Your task to perform on an android device: In the Make My Trip app, Search for Majestic City Retreat Hotel in Dubai. From September 15, 2023, to September 20, 2023
Image 0: 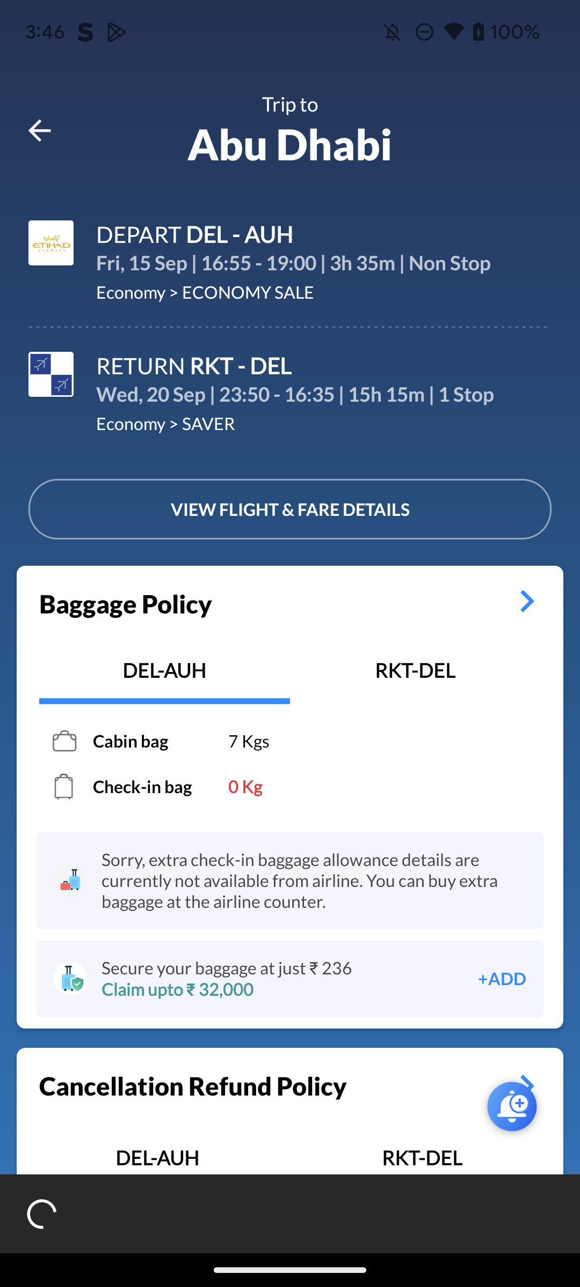
Go back to the previous screen
Step 0: press back button
Image 1: 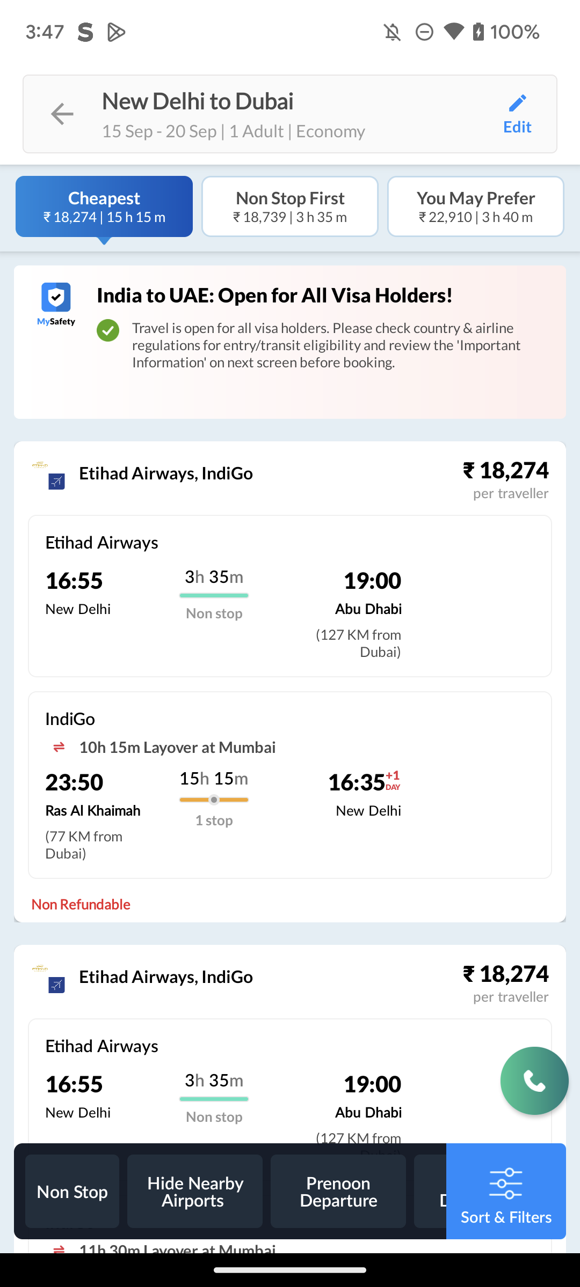
Go back to the previous screen
Step 1: press back button
Image 2: 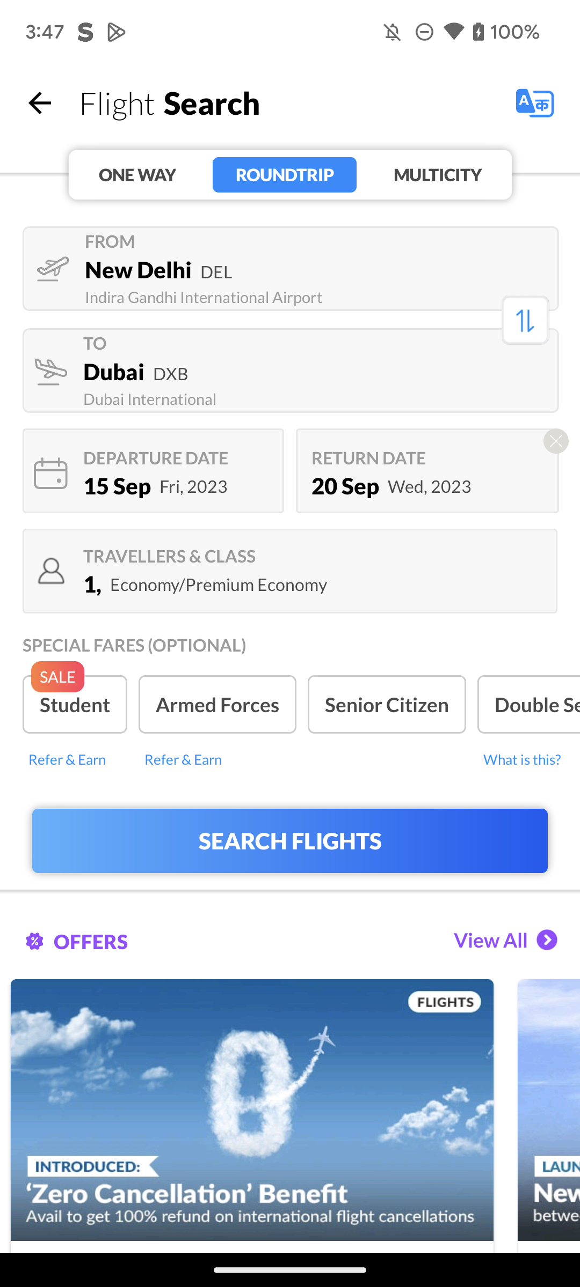
Go back to the previous screen
Step 2: press back button
Image 3: 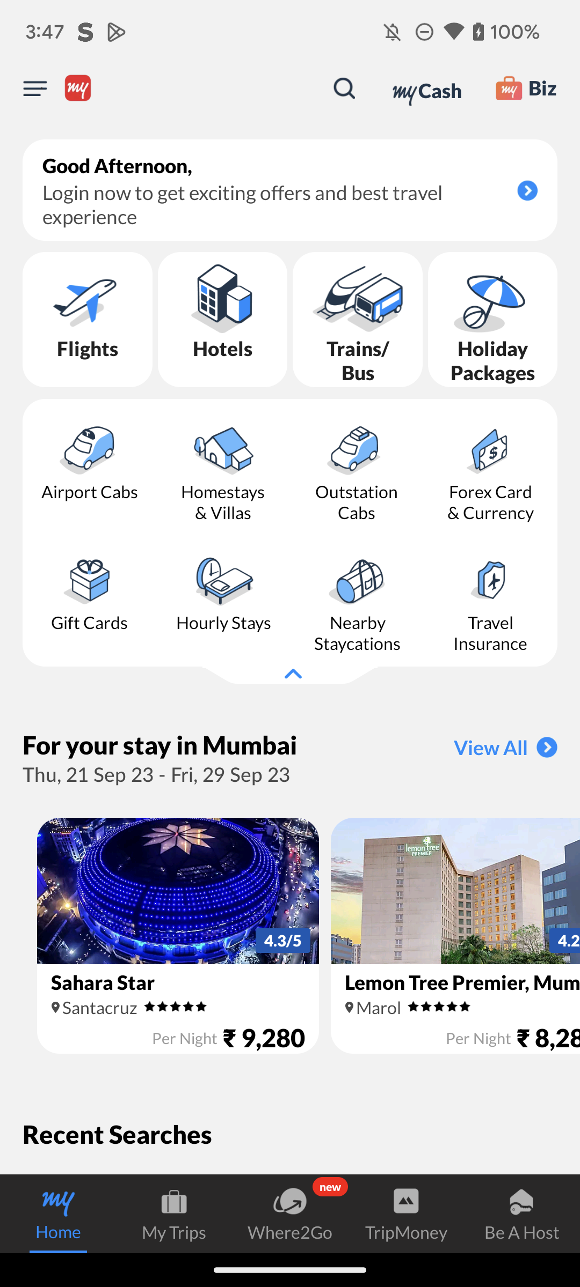
Click on the Hotels icon 
Step 3: click (222, 320)
Image 5: 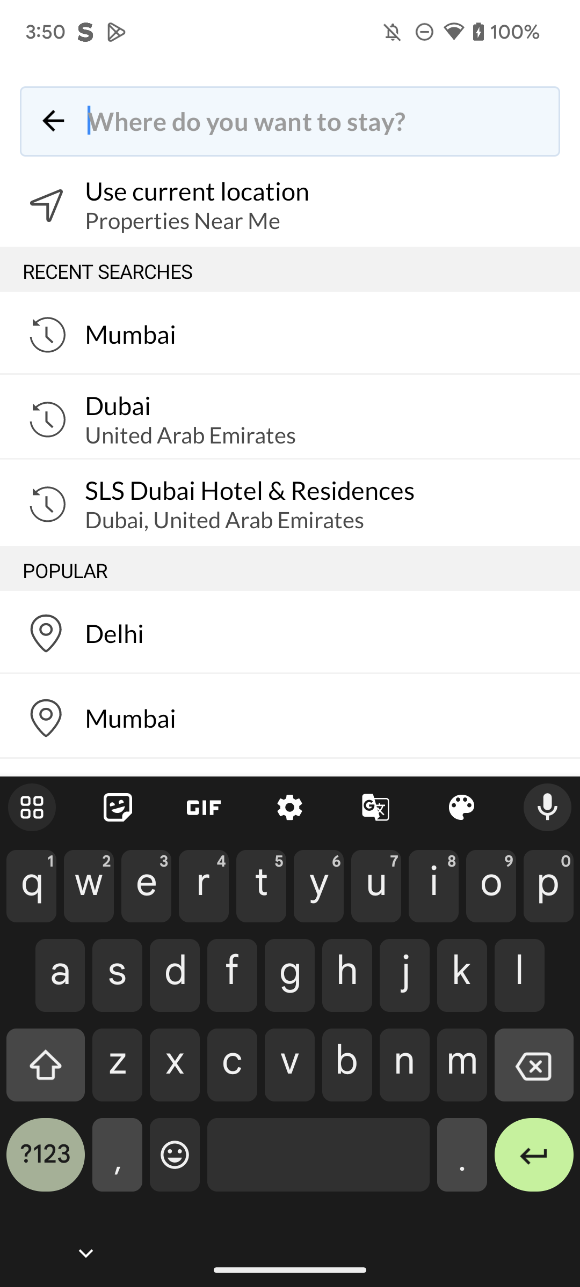
Type "Dubai" in the search bar
Step 5: type "Dubai"
Image 6: 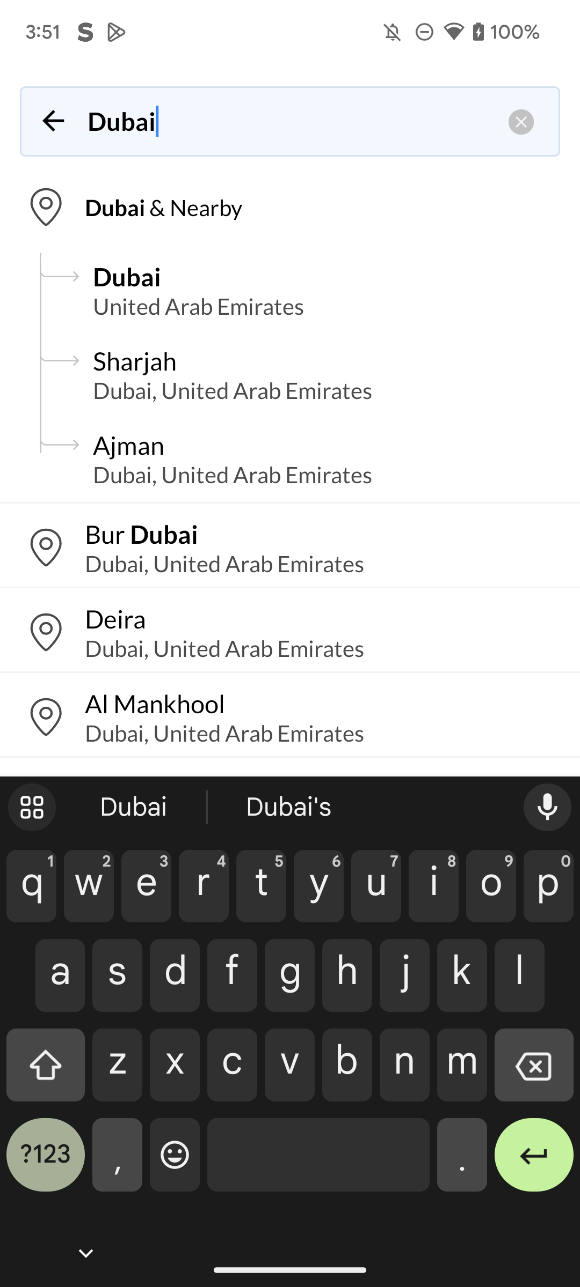
Click on the Dubai, United Arab Emirates, showing in the suggestion
Step 6: click (214, 301)
Image 7: 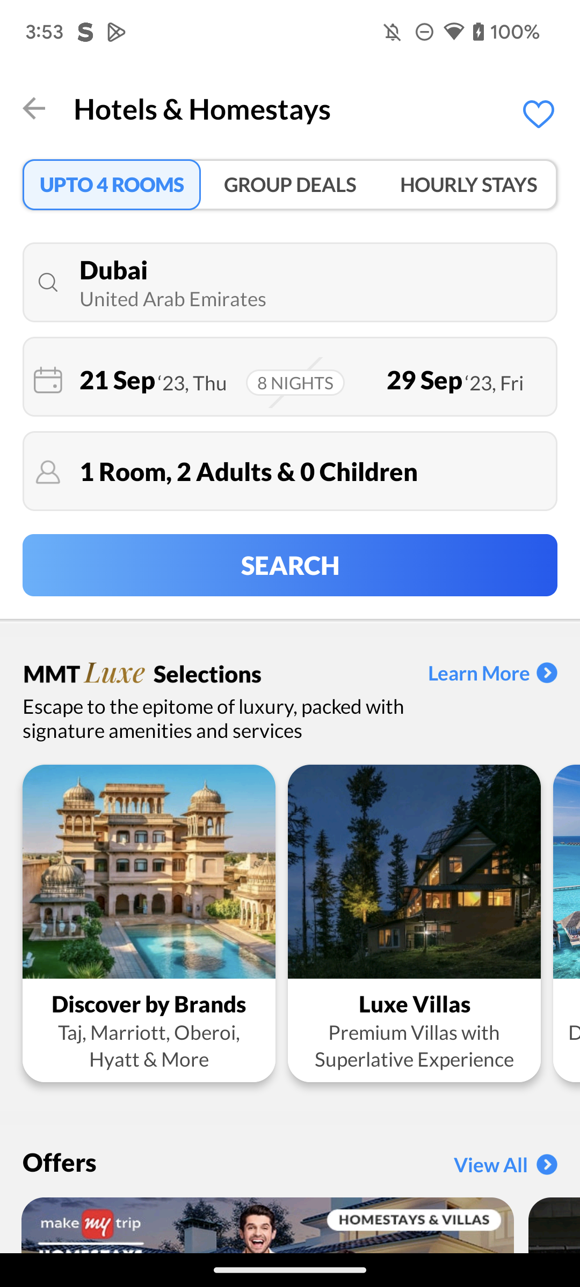
Click on the date just below the search option
Step 7: click (117, 380)
Image 9: 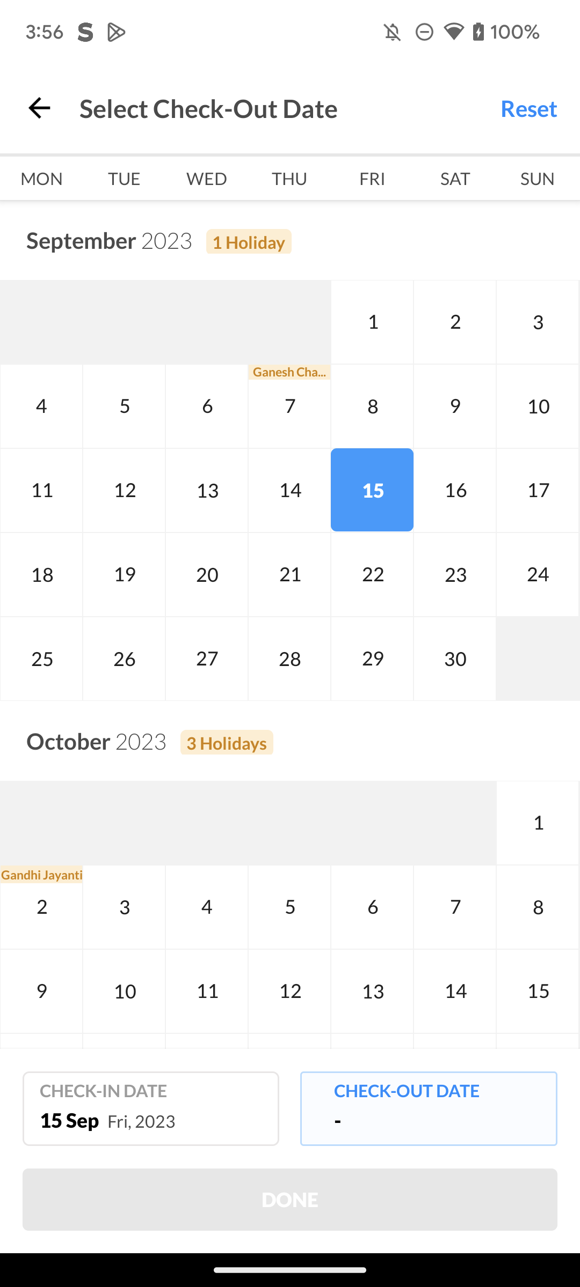
Select the check-out date of September 20, 2023
Step 9: click (206, 574)
Image 10: 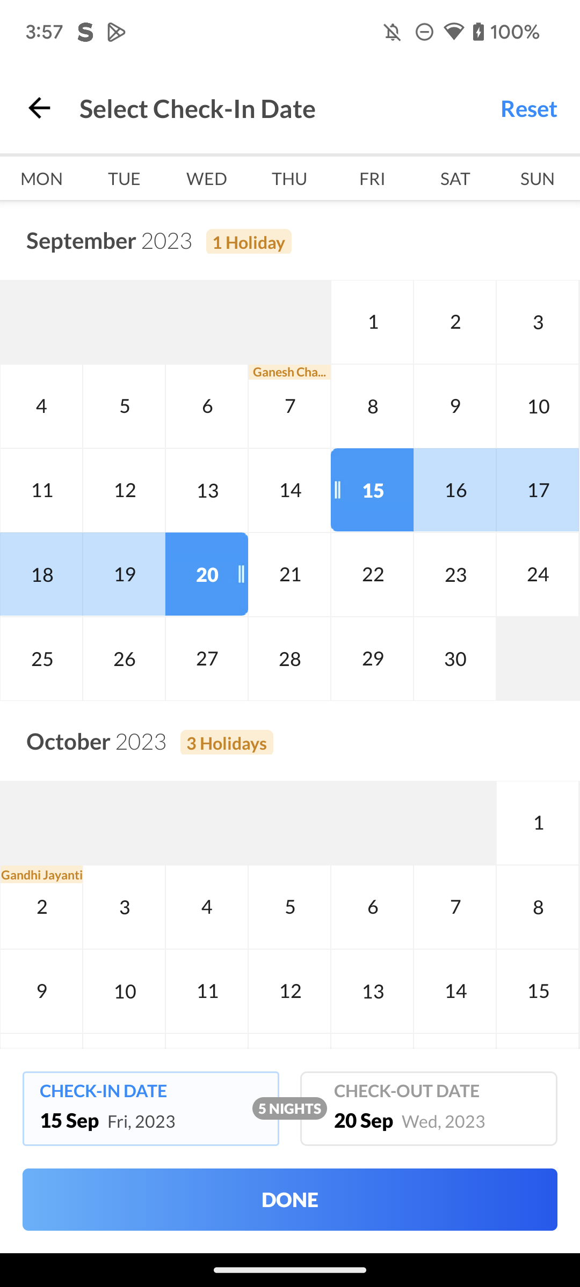
Click on the Done button at the bottom of the screen
Step 10: click (290, 1200)
Image 11: 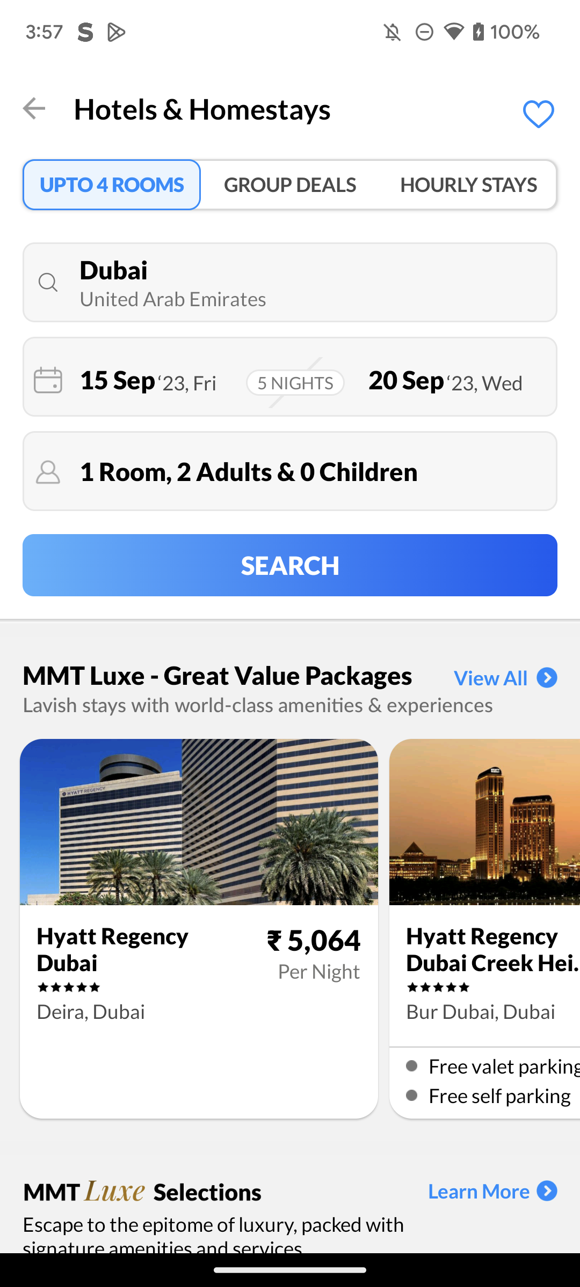
Click on the search button 
Step 11: click (290, 565)
Image 12: 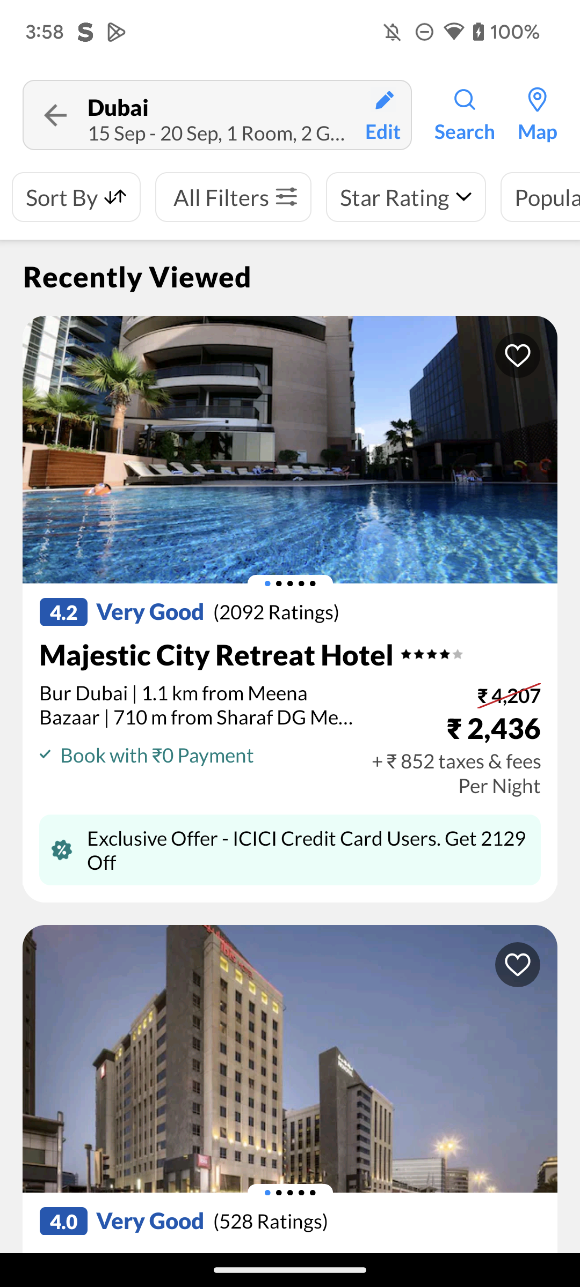
Click on the Majestic City Retreat Hotel hotel
Step 12: click (290, 658)
Image 13: 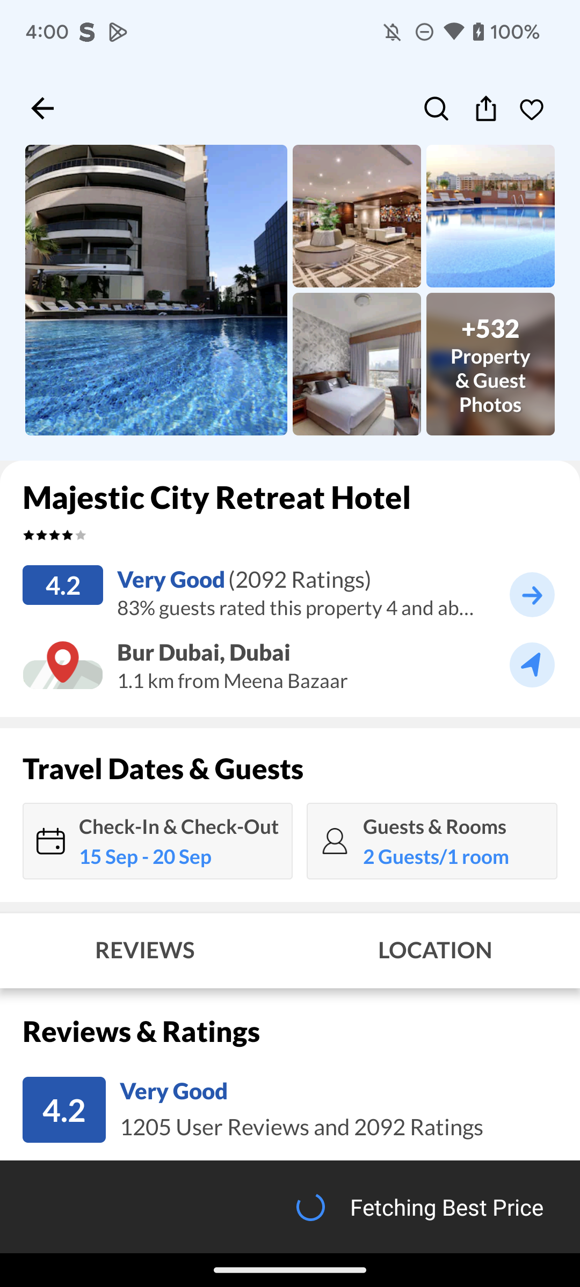
Click on the Majestic City Retreat Hotel hotel
Step 13: wait
Image 14: 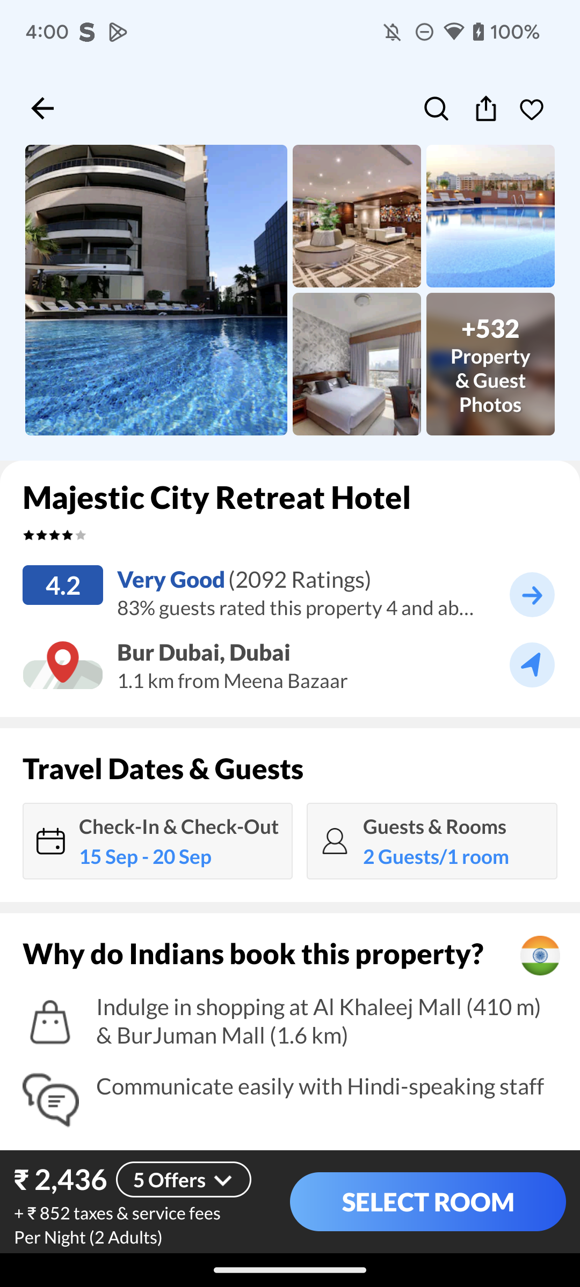
Click on the Select Room button at the bottom of the screen 
Step 14: click (427, 1202)
Image 15: 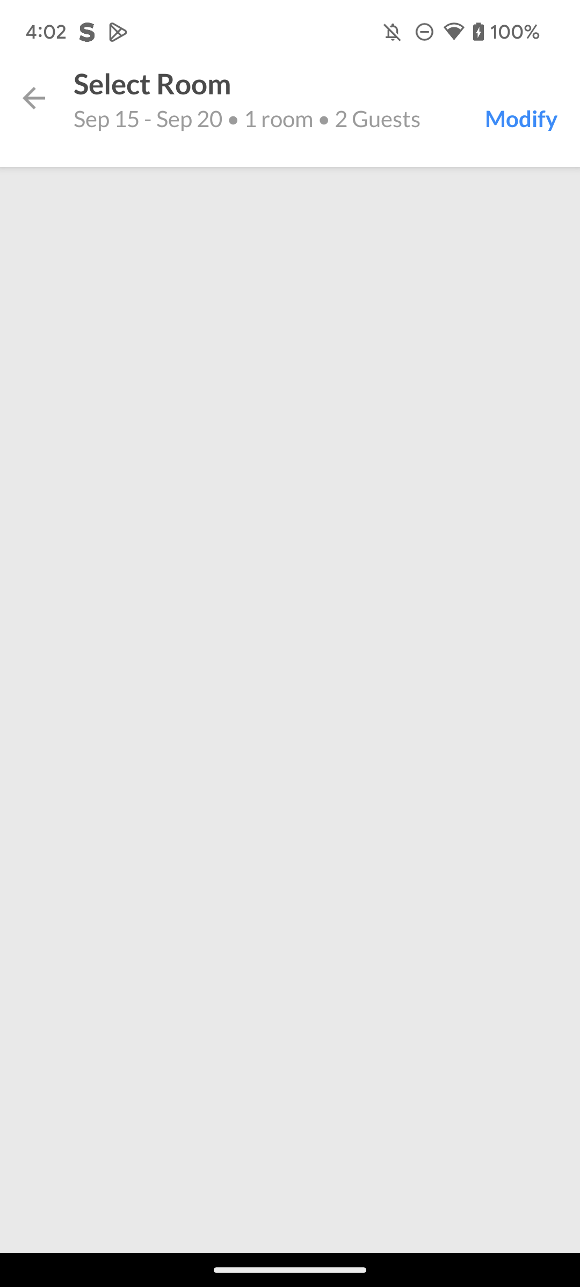
Click on the Select Room button at the bottom of the screen 
Step 15: wait
Image 16: 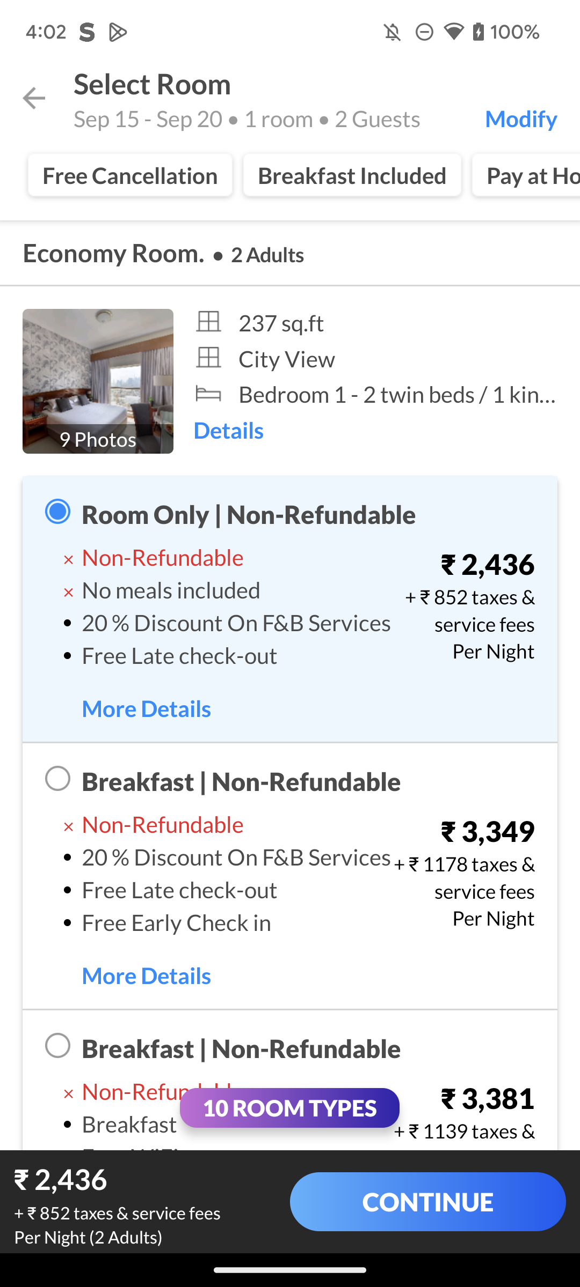
Click on the Continue button at the bottom-right of the screen
Step 16: click (427, 1202)